Your task to perform on an android device: I'd want to send the Madison slide to Cerebra Research via Gmail at dbwscratch.test.id4@gmail.com using the Microsoft PowerPoint app.
Image 0: 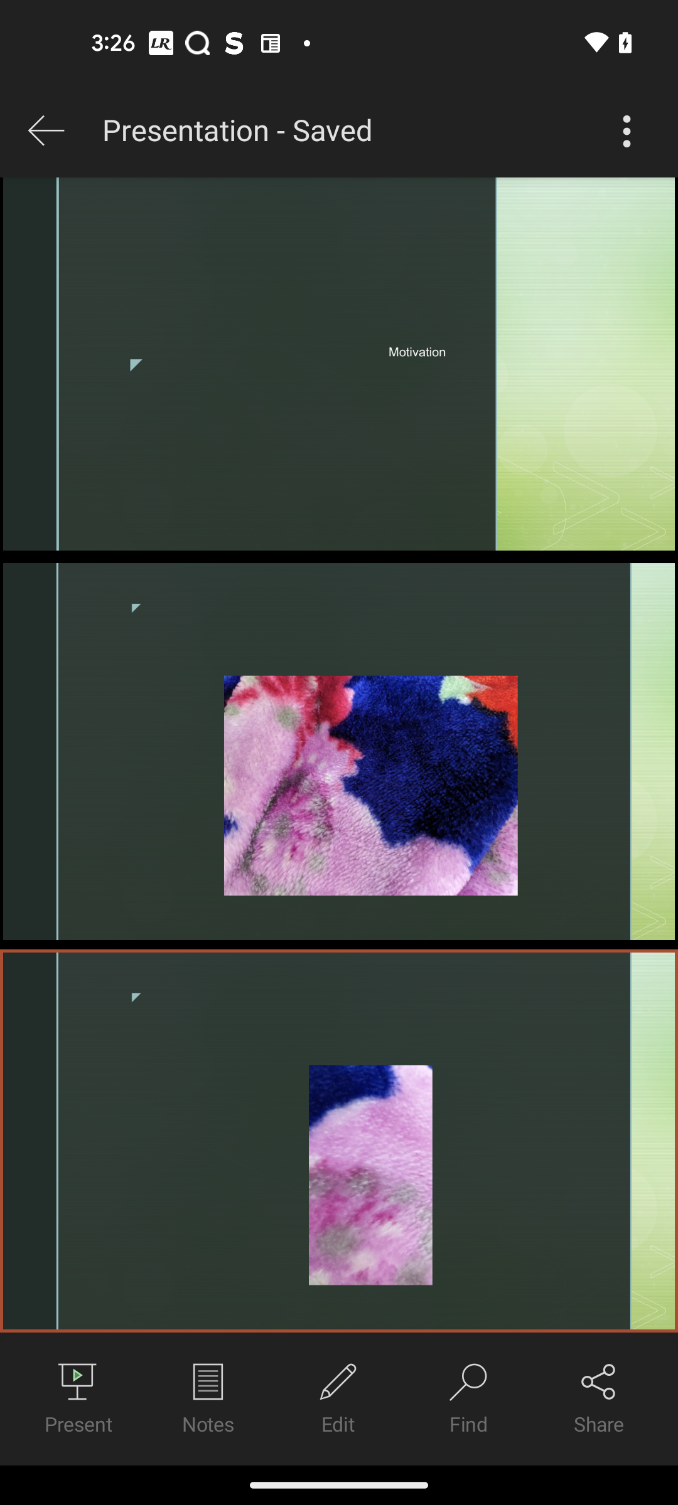
Go to the Share section
Step 0: click (599, 1398)
Image 1: 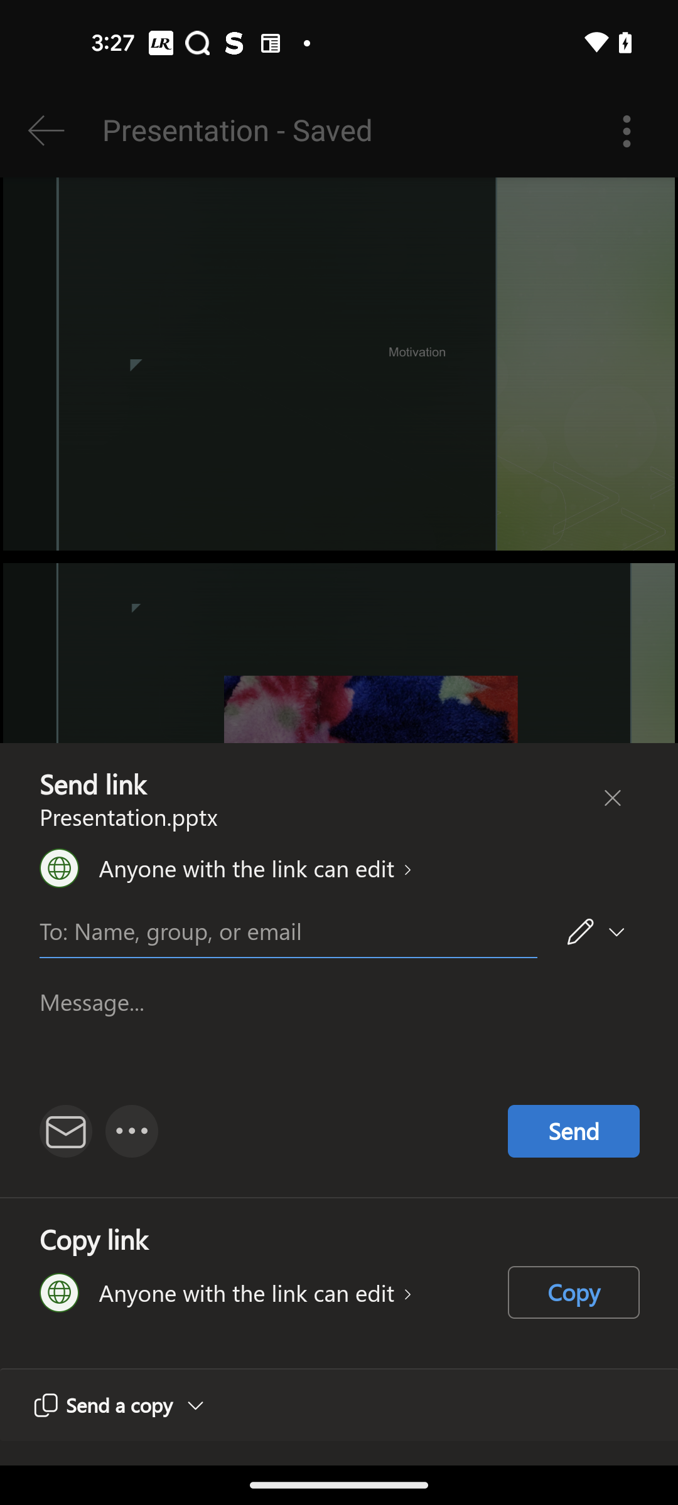
Click on the Mail icon
Step 1: click (60, 1136)
Image 2: 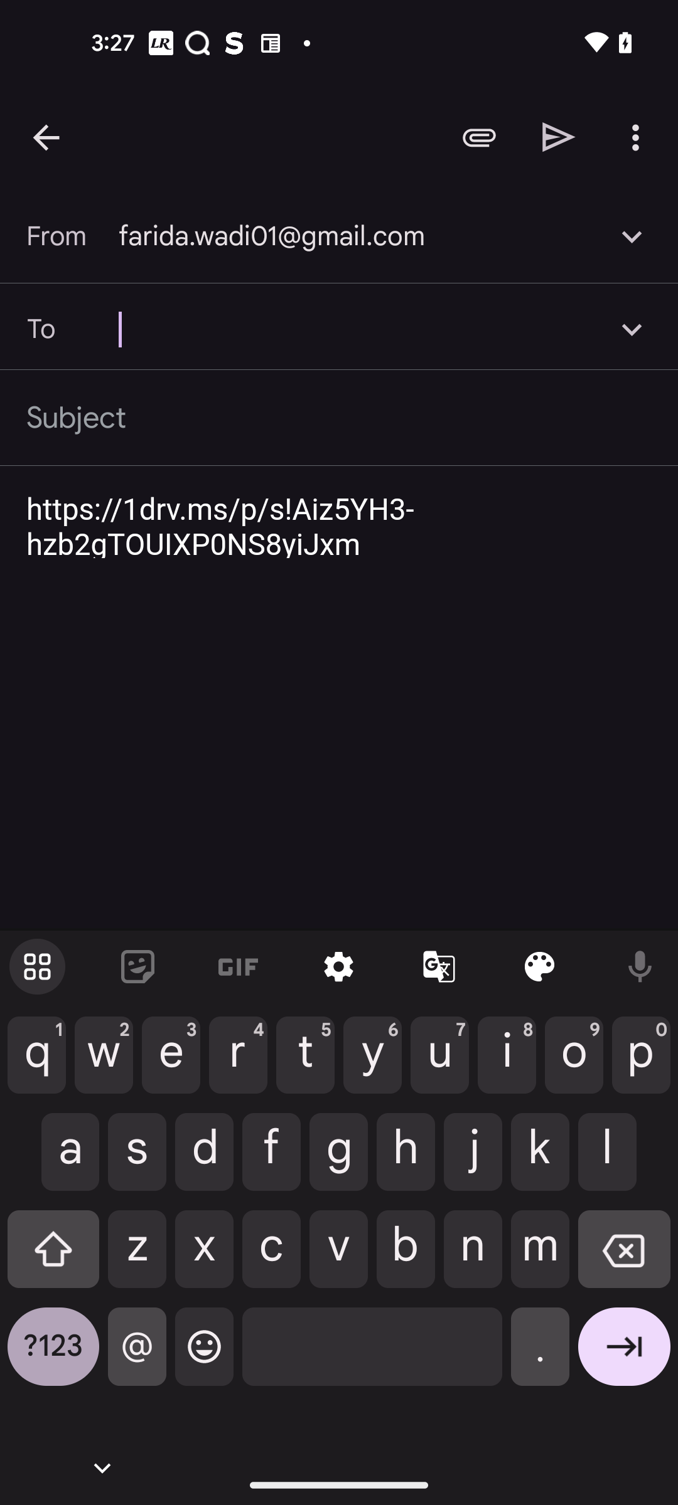
Type dbwscratch.test.id4@gmail.com
Step 2: type "dbwscratch.test.id4@gmail.com"
Image 3: 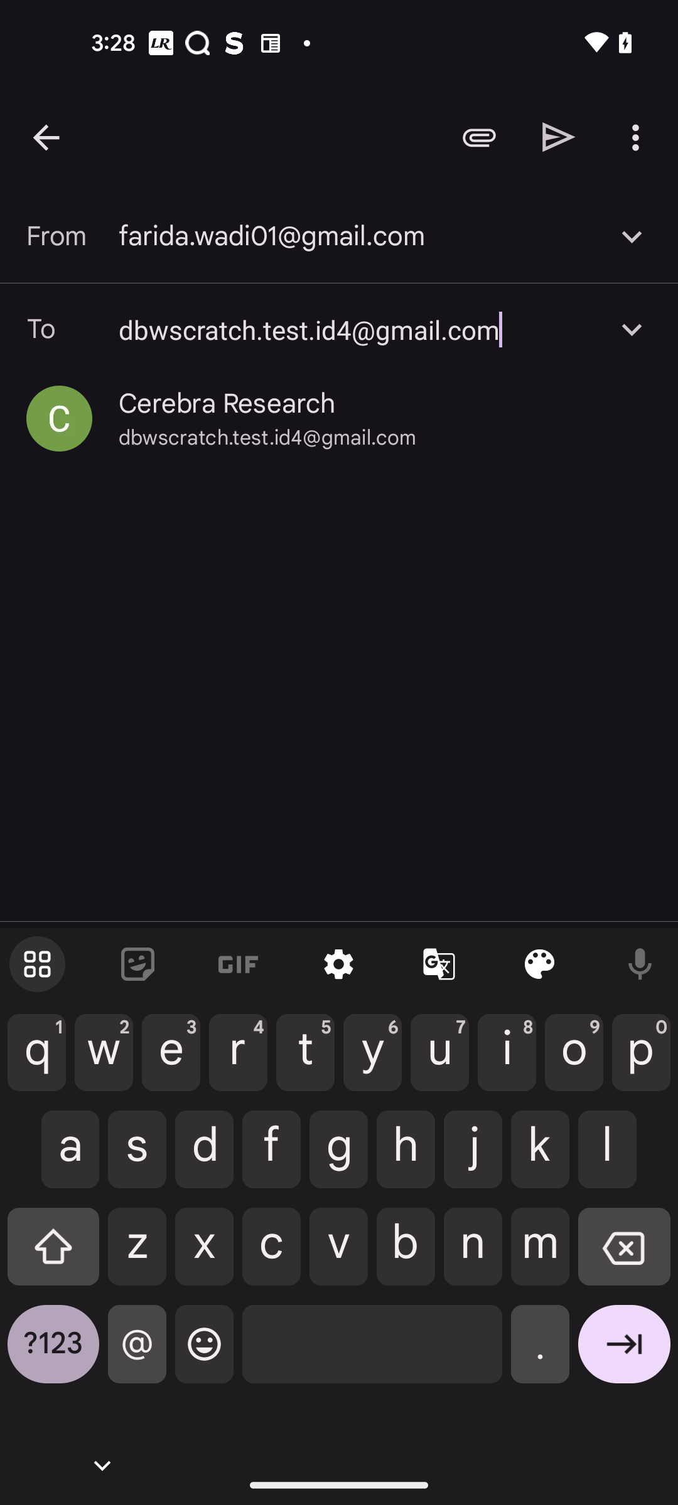
Click on the Cerebra research email id
Step 3: click (227, 403)
Image 4: 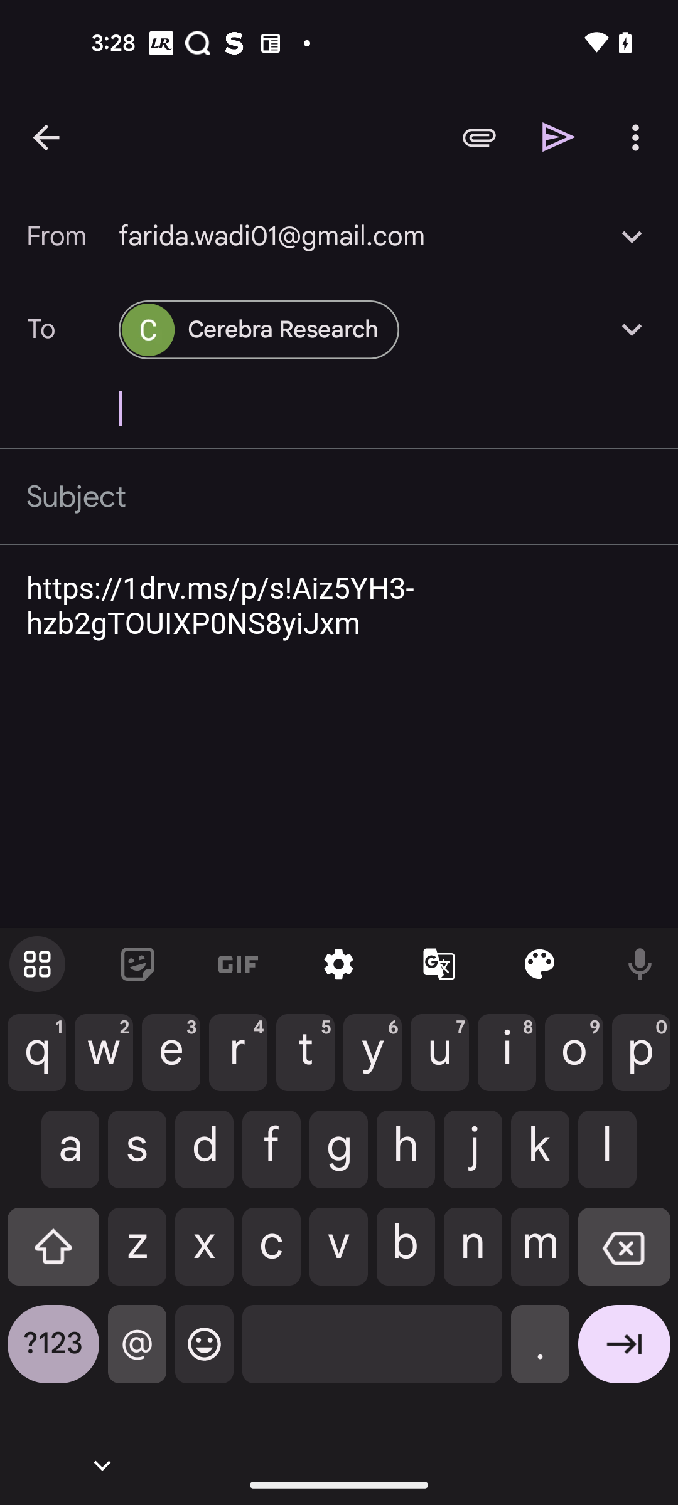
Click on the Send icon
Step 4: click (559, 137)